Your task to perform on an android device: Share my old note on technology on my office gmail account: dbwscratch.test.id7@gmail.com.
Image 0: 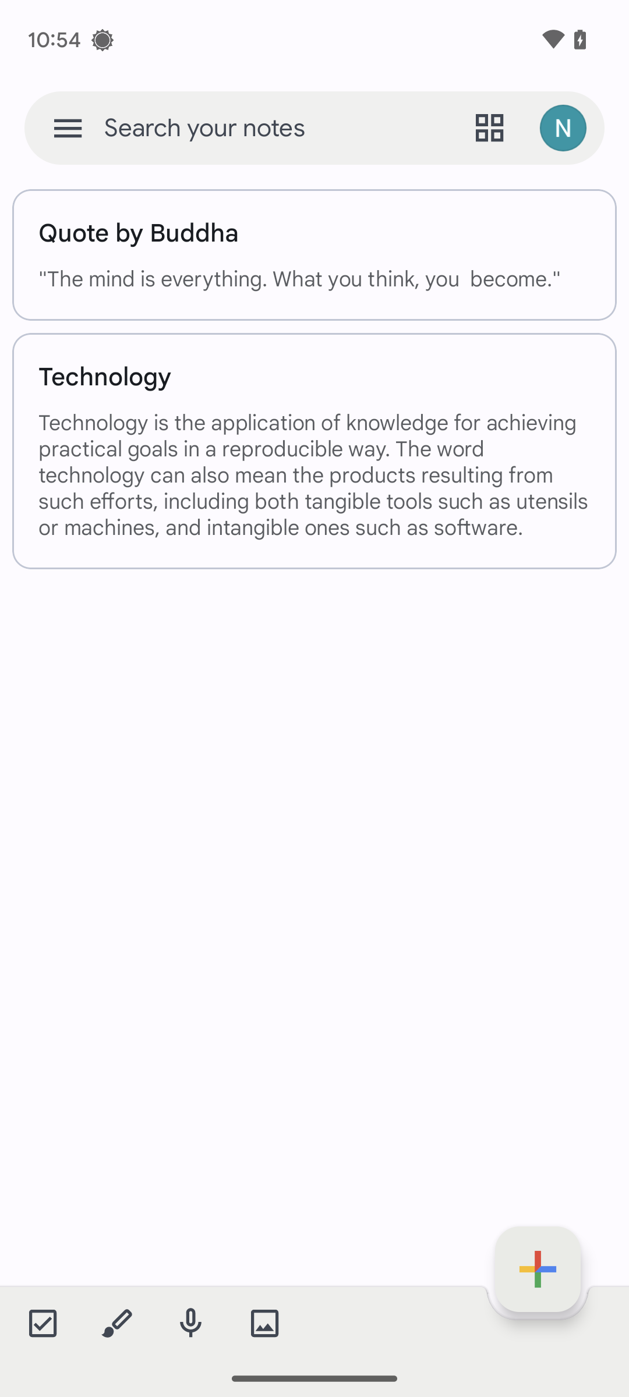
Click on the technology note.
Step 0: click (314, 475)
Image 1: 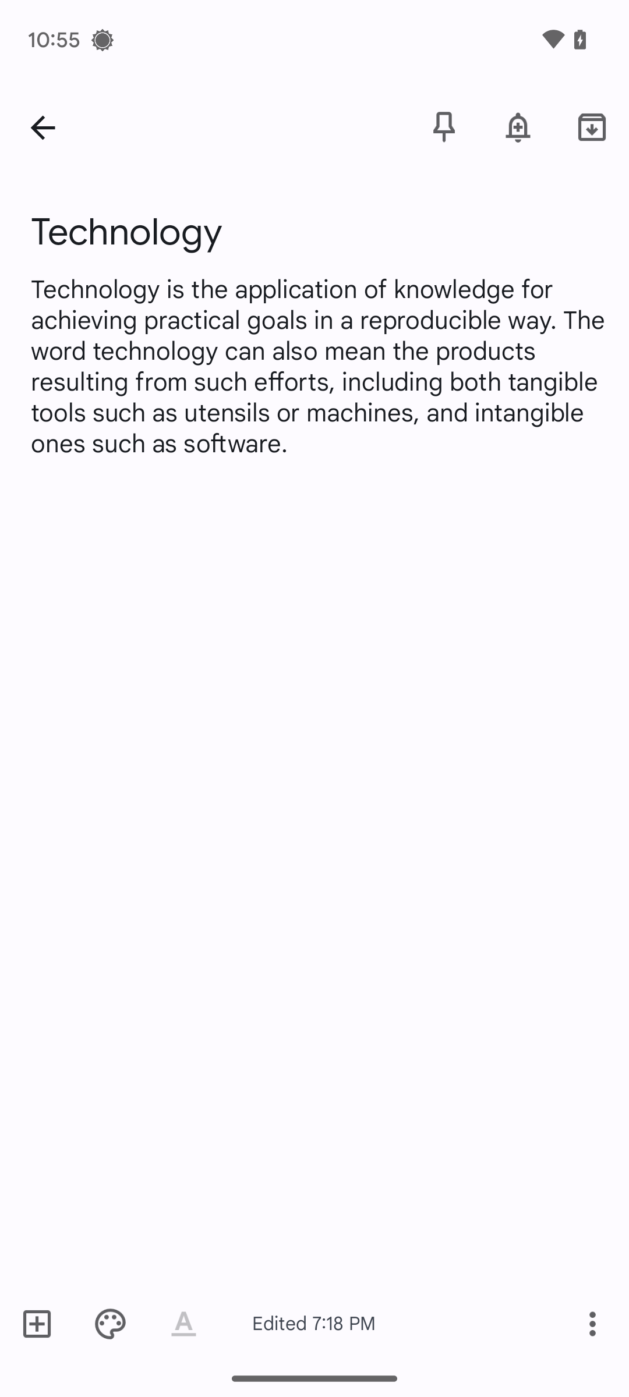
Click on the three dots at the bottom-right corner of the app. 
Step 1: click (592, 1323)
Image 2: 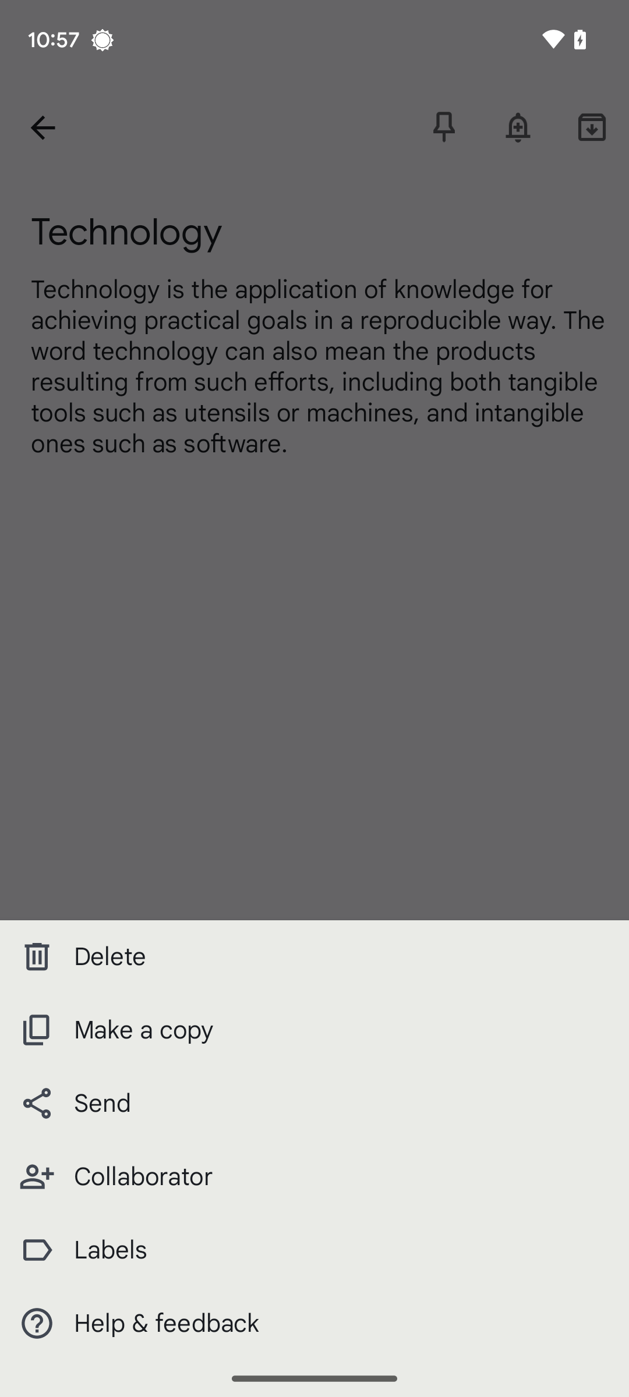
Click on Send option.
Step 2: click (314, 1104)
Image 3: 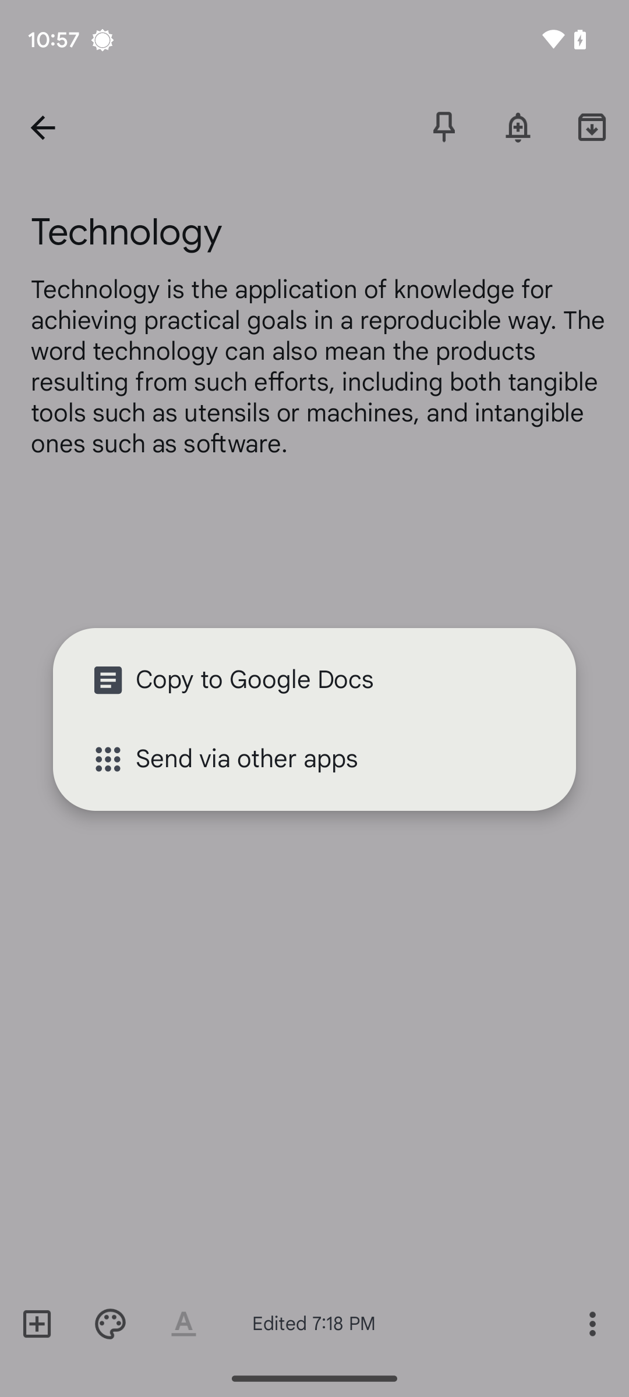
Click on Send via other apps.
Step 3: click (333, 759)
Image 4: 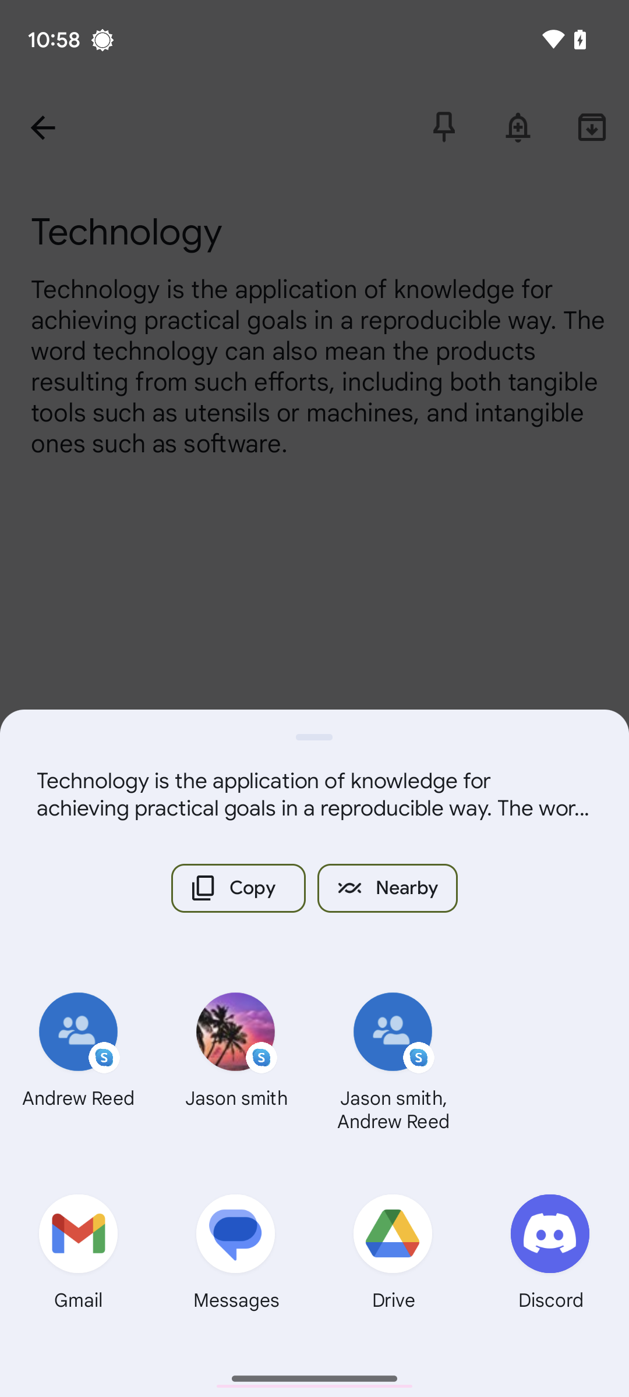
Click on Gmail icon.
Step 4: click (79, 1257)
Image 5: 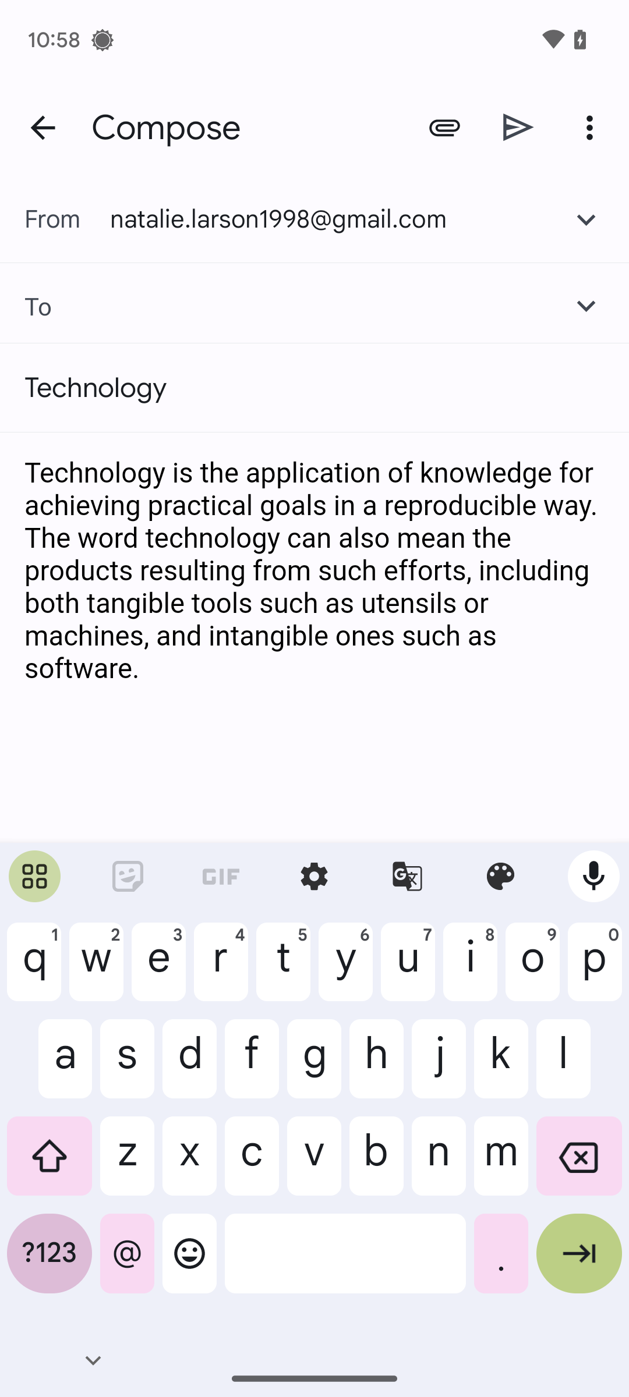
Type in the gmail account: dbwscratch.test.id7@gmail.com.
Step 5: type "dbwscratch.test.id7@gmail.com"
Image 6: 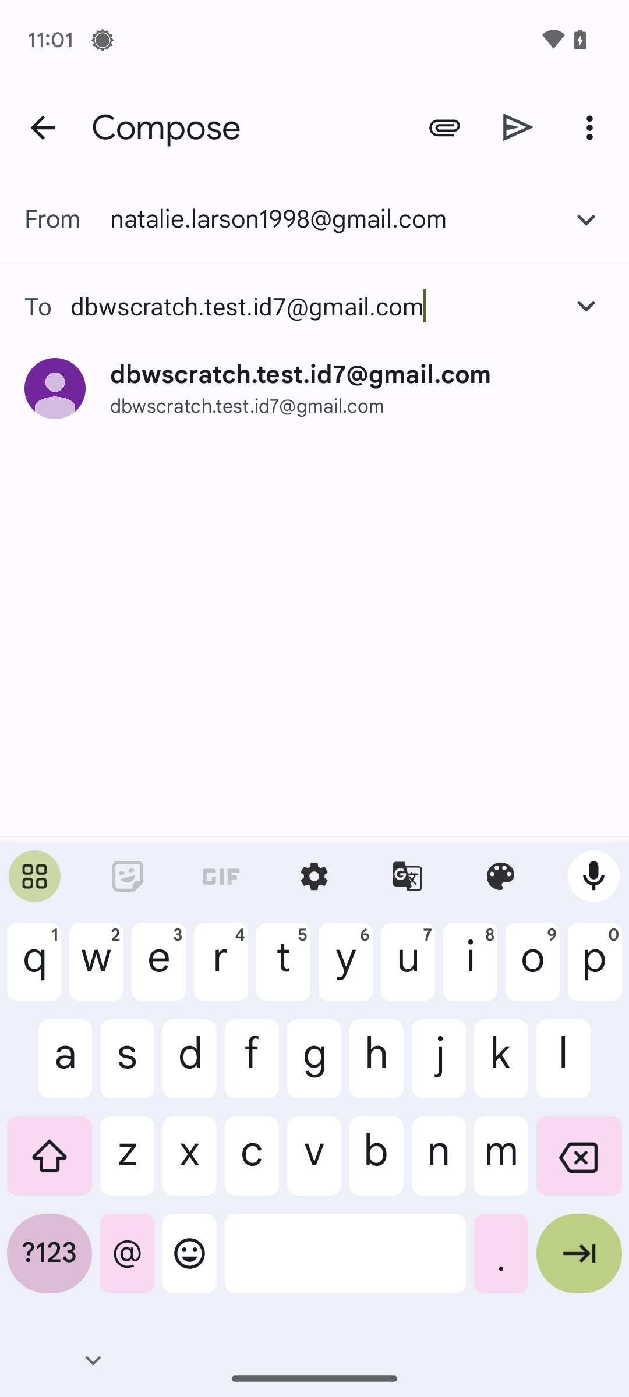
Click on the gmail account suggestion.
Step 6: click (301, 374)